Your task to perform on an android device: I have finished all the lessons of German Language, so sign out from the Duolingo App.
Image 0: 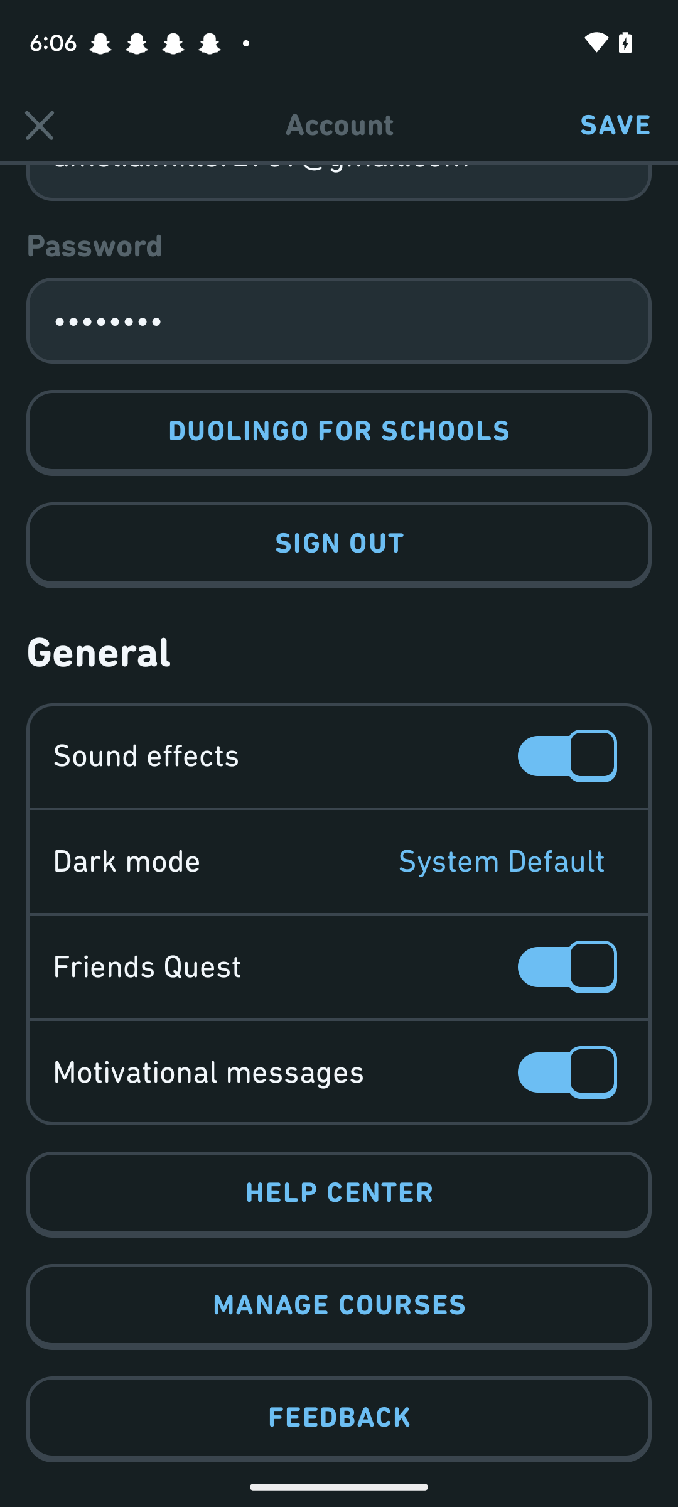
Click on the Tab  SIGN OUT .
Step 0: click (339, 545)